Your task to perform on an android device: I want size 9 adidas high-top style shoes, so hunt for them in the eBay app.
Image 0: 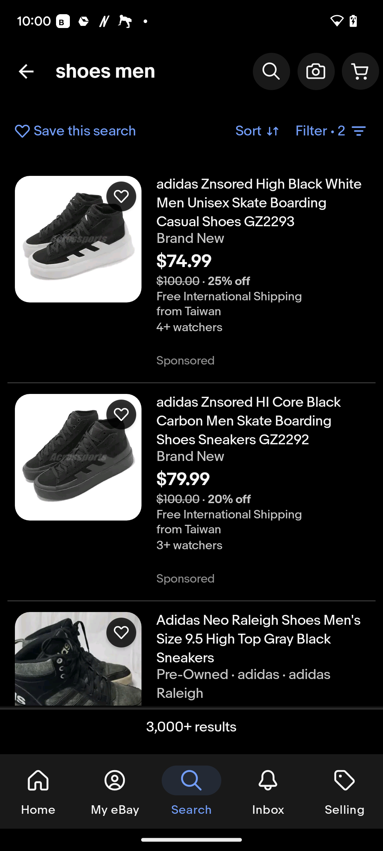
Click on Filter at the top right of the screen.
Step 0: click (331, 131)
Image 1: 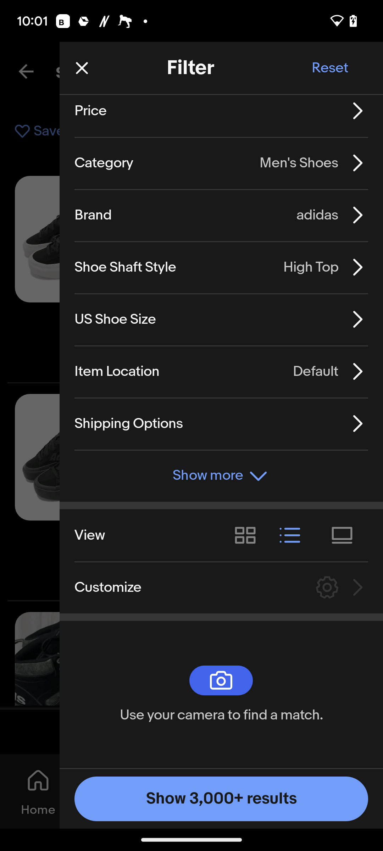
Click on US Shoe Size in the middle of the screen.
Step 1: click (115, 319)
Image 3: 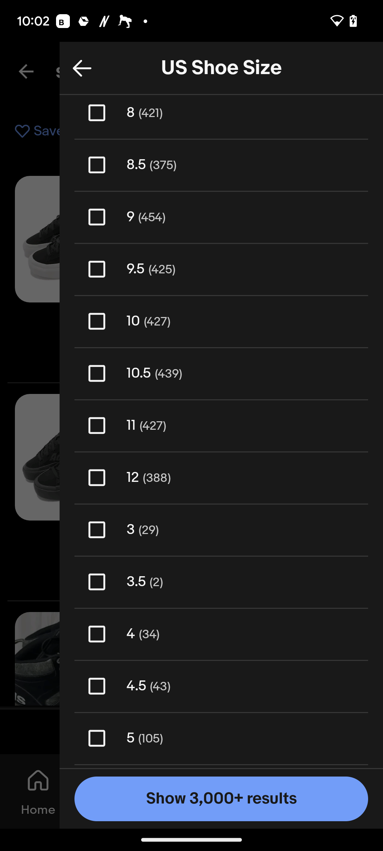
Click on number 9.
Step 3: click (151, 217)
Image 4: 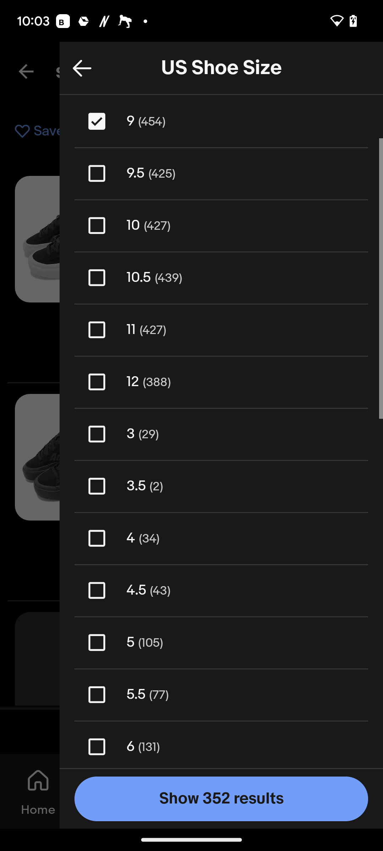
Click on show 352 results at the bottom of the screen.
Step 4: click (244, 776)